Your task to perform on an android device: Choose the Spanish-Latin American language in the Babbel app.
Image 0: 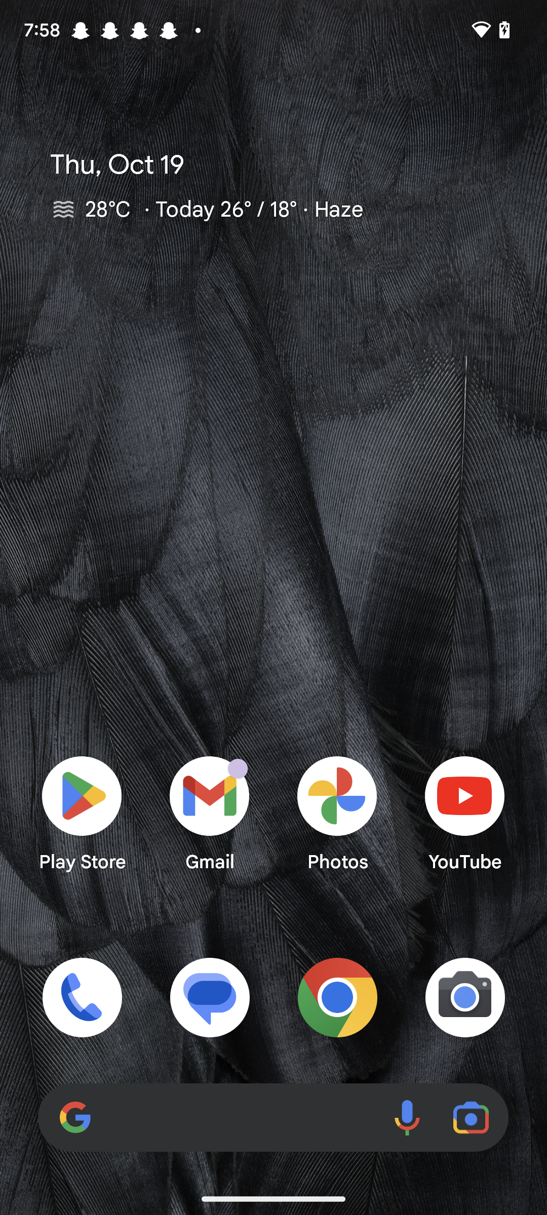
Open the Babbel app.
Step 0: open app "Babbel"
Image 1: 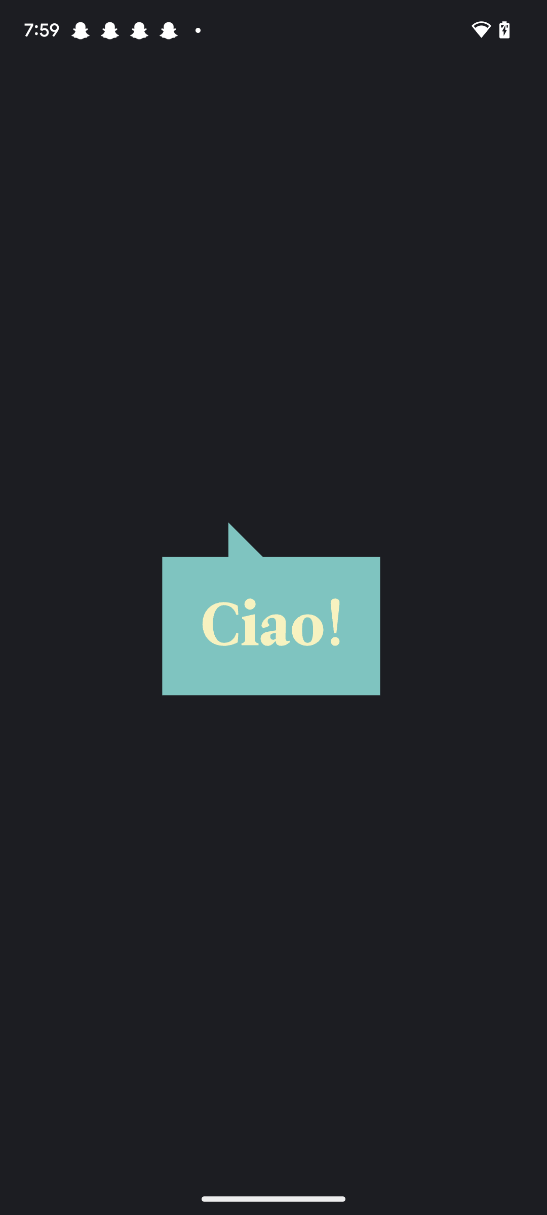
Open the Babbel app.
Step 1: wait
Image 2: 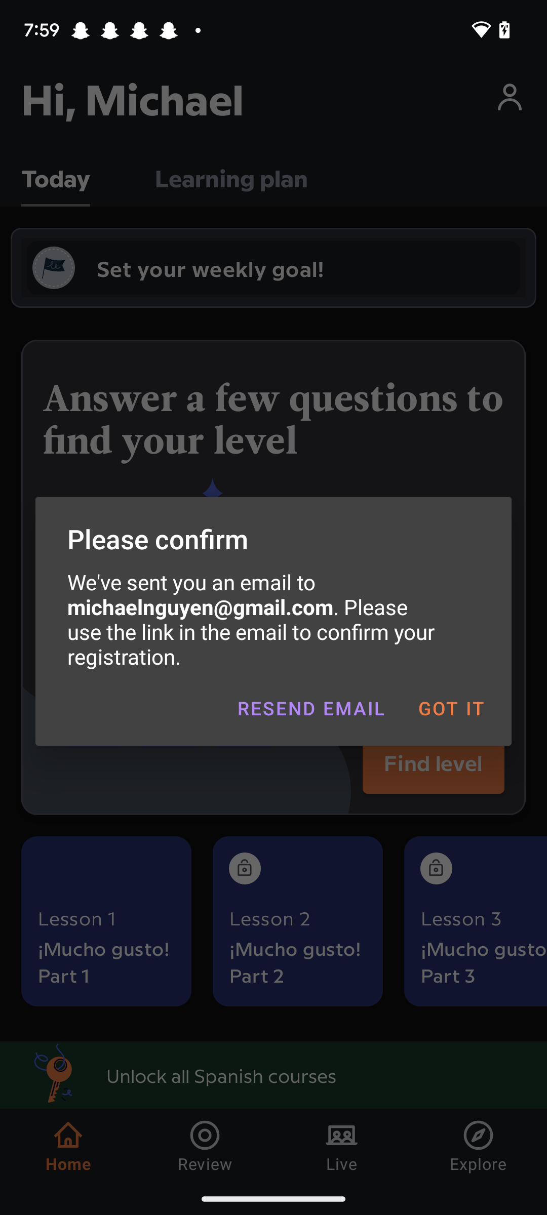
Open the Babbel app.
Step 2: click (450, 708)
Image 3: 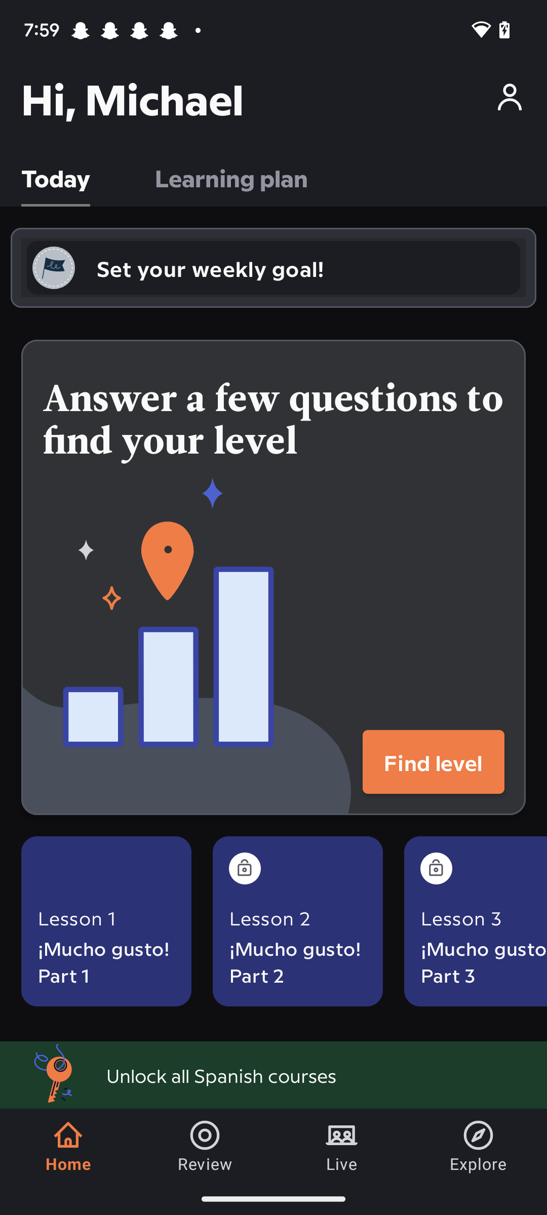
Click on the profile icon at the top right corner of the screen.
Step 3: click (507, 104)
Image 4: 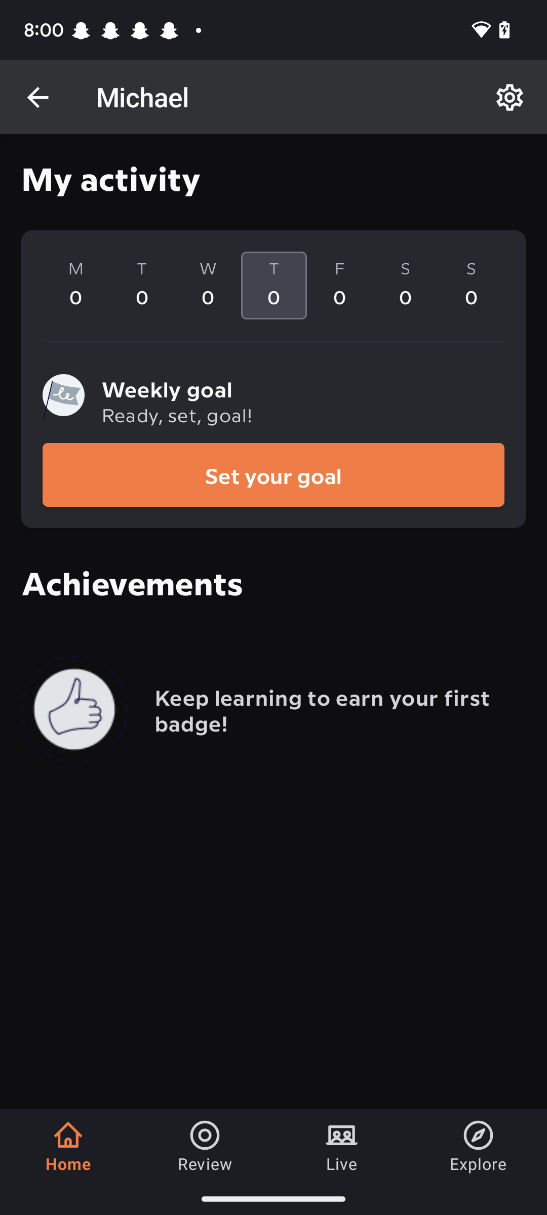
Click on the settings icon at the top right corner of the screen.
Step 4: click (510, 97)
Image 5: 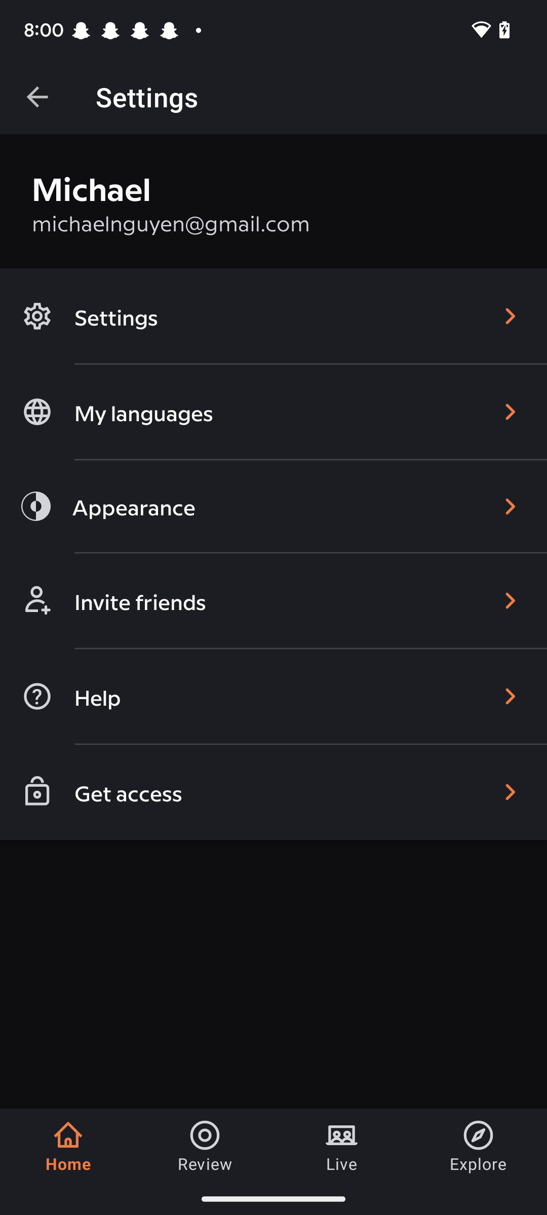
Click on My languages on the left side of the screen.
Step 5: click (273, 412)
Image 6: 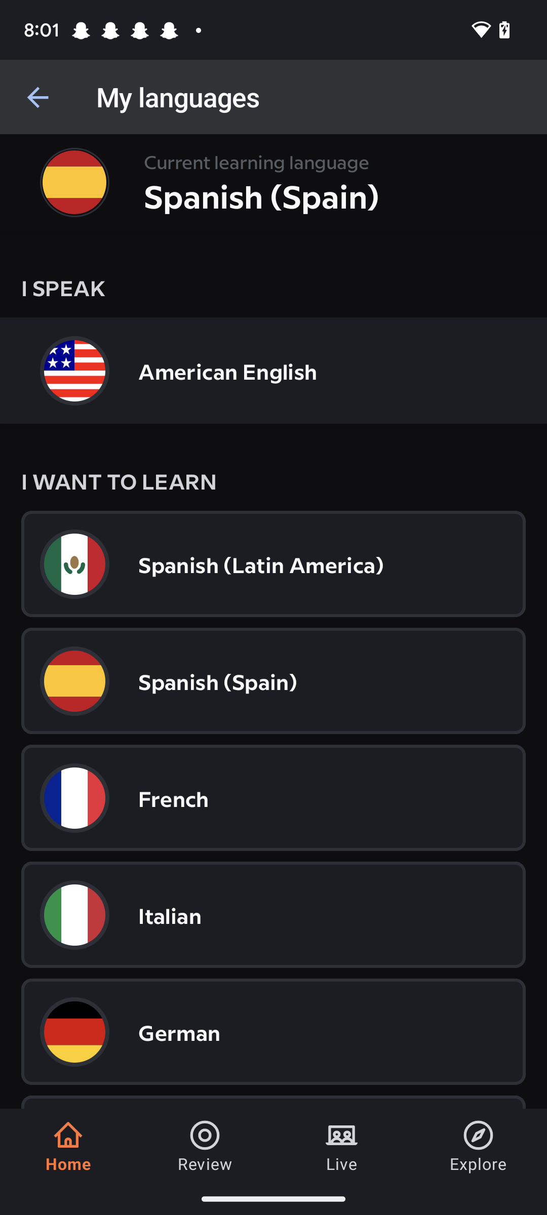
Click on Spanish (Latin America) in the middle of the screen.
Step 6: click (261, 563)